Your task to perform on an android device: I want to browse products that are similar to the Puma Hybrid Nx Men Black Running Shoes in order to verify the price. See similar product pricing by using the Nykaaman app.
Image 0: 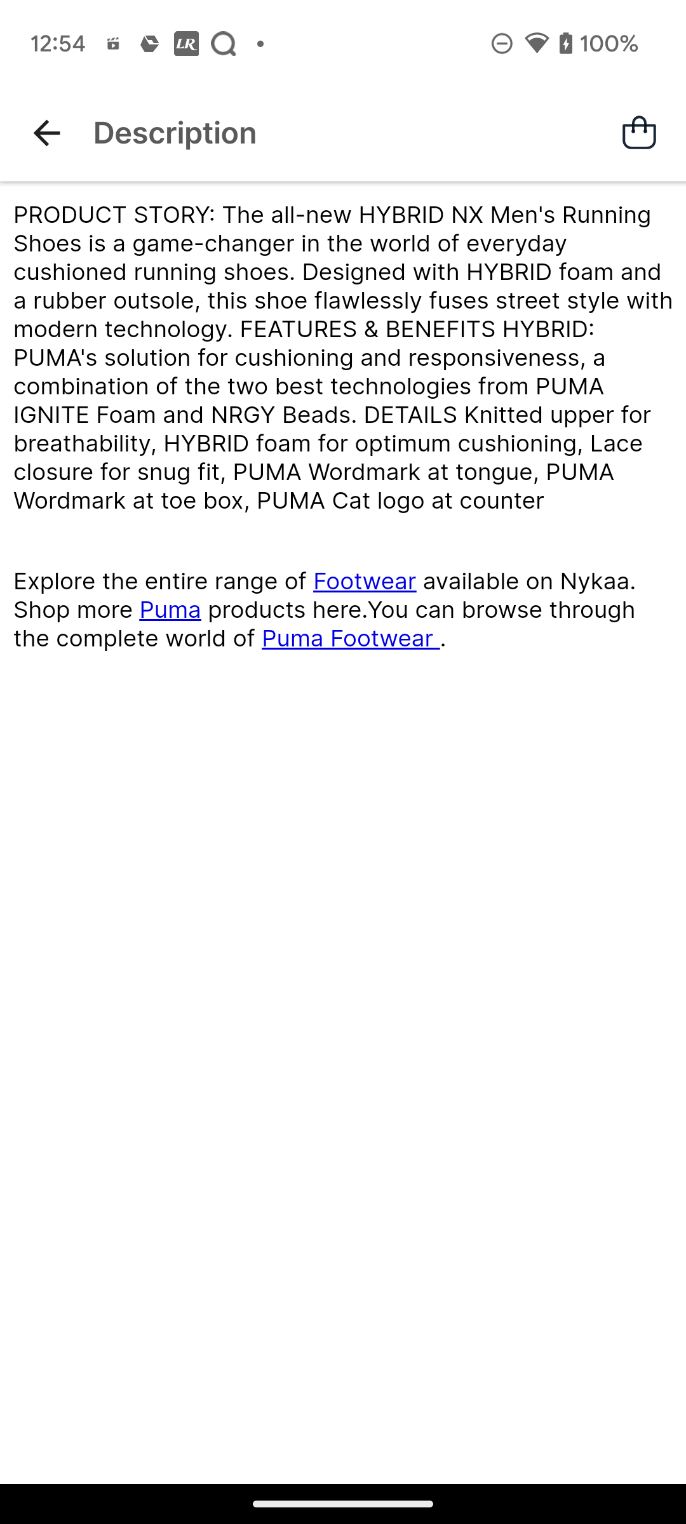
go back to the previous page
Step 0: press back button
Image 1: 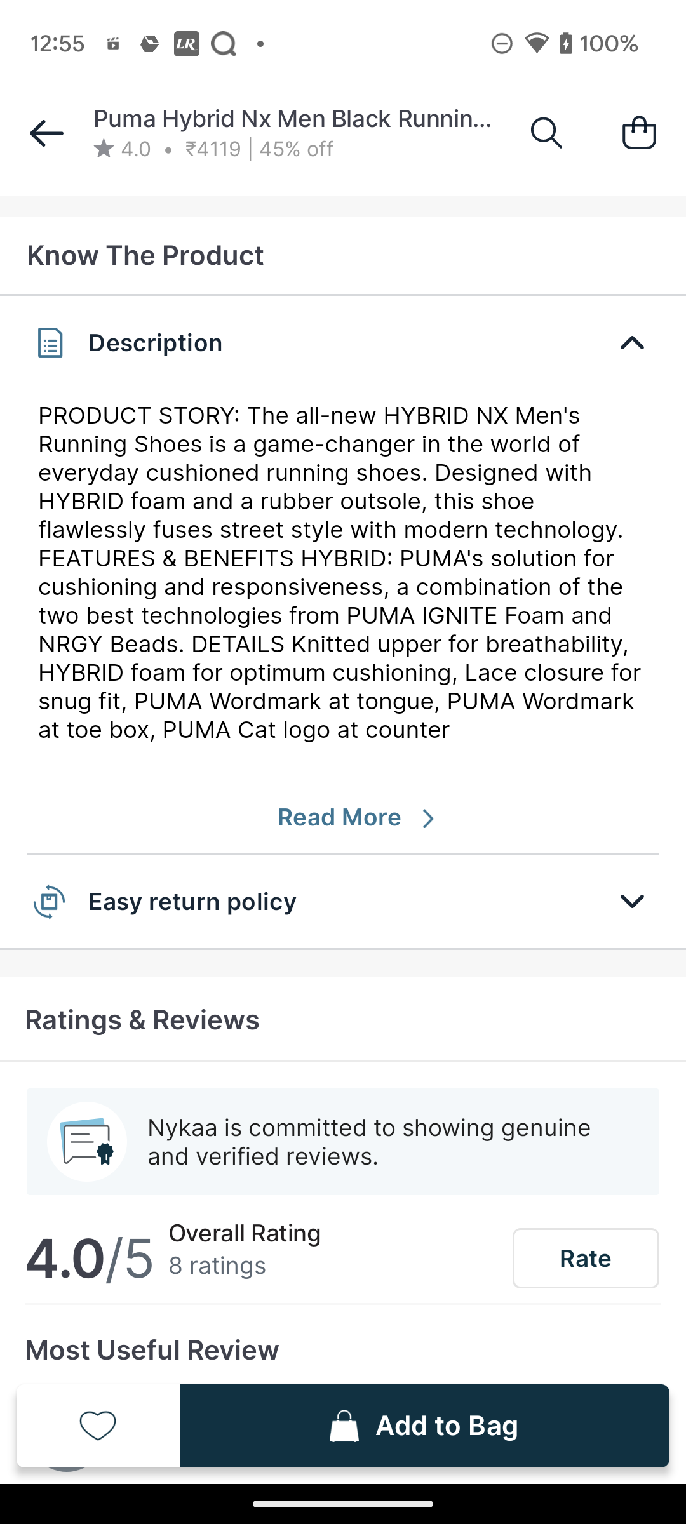
swipe down for similar products
Step 1: scroll up
Image 2: 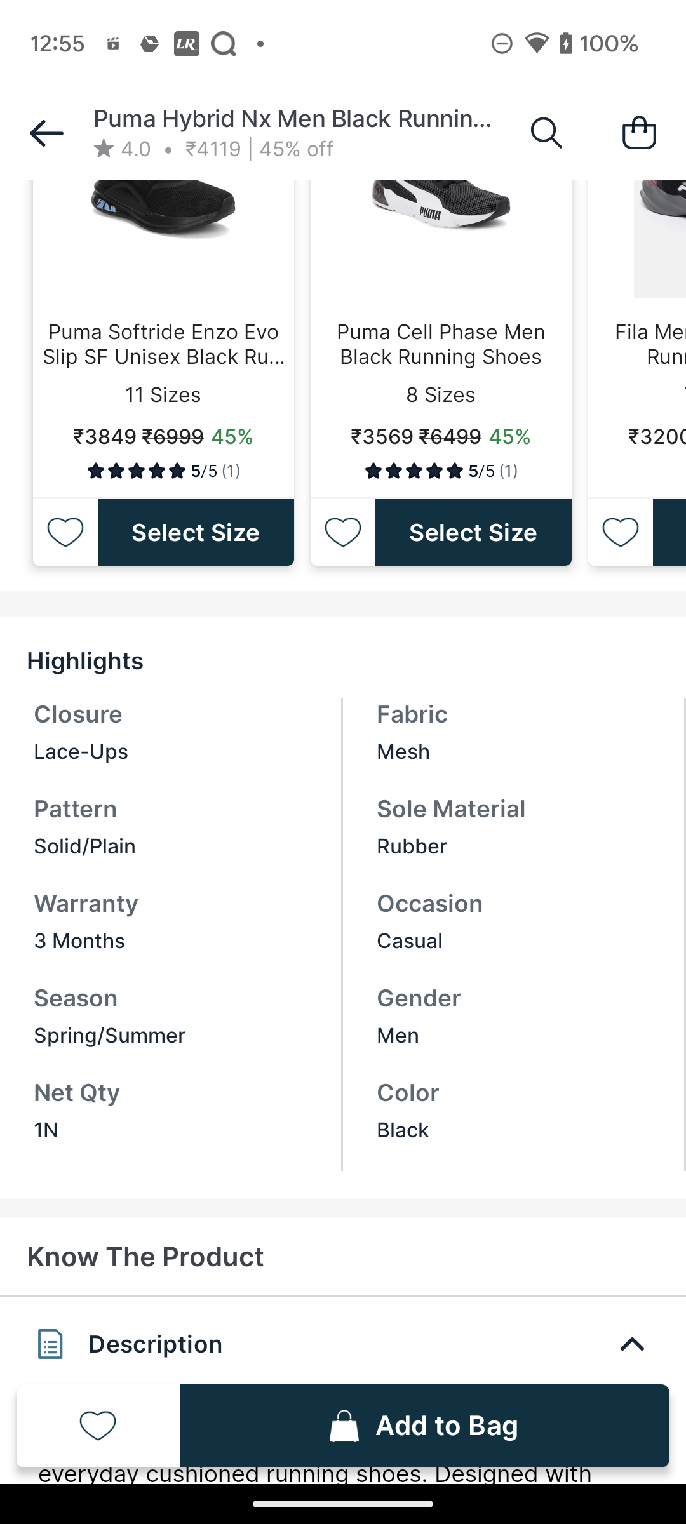
swipe down for similar products
Step 2: wait
Image 3: 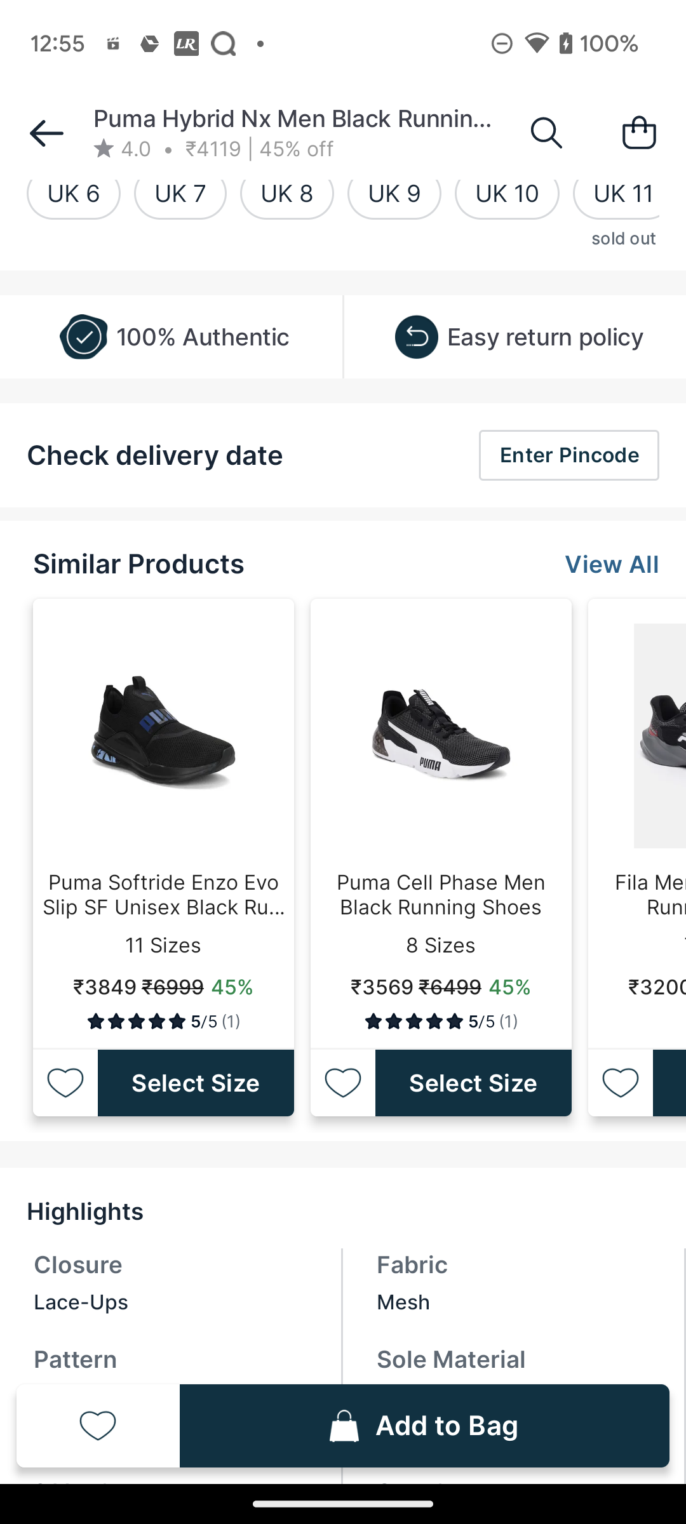
Click on View All Similar Products
Step 3: click (612, 564)